Your task to perform on an android device: View the mountup full motion tv wall mount swivel tv holder for 26-65" tv
Image 0: 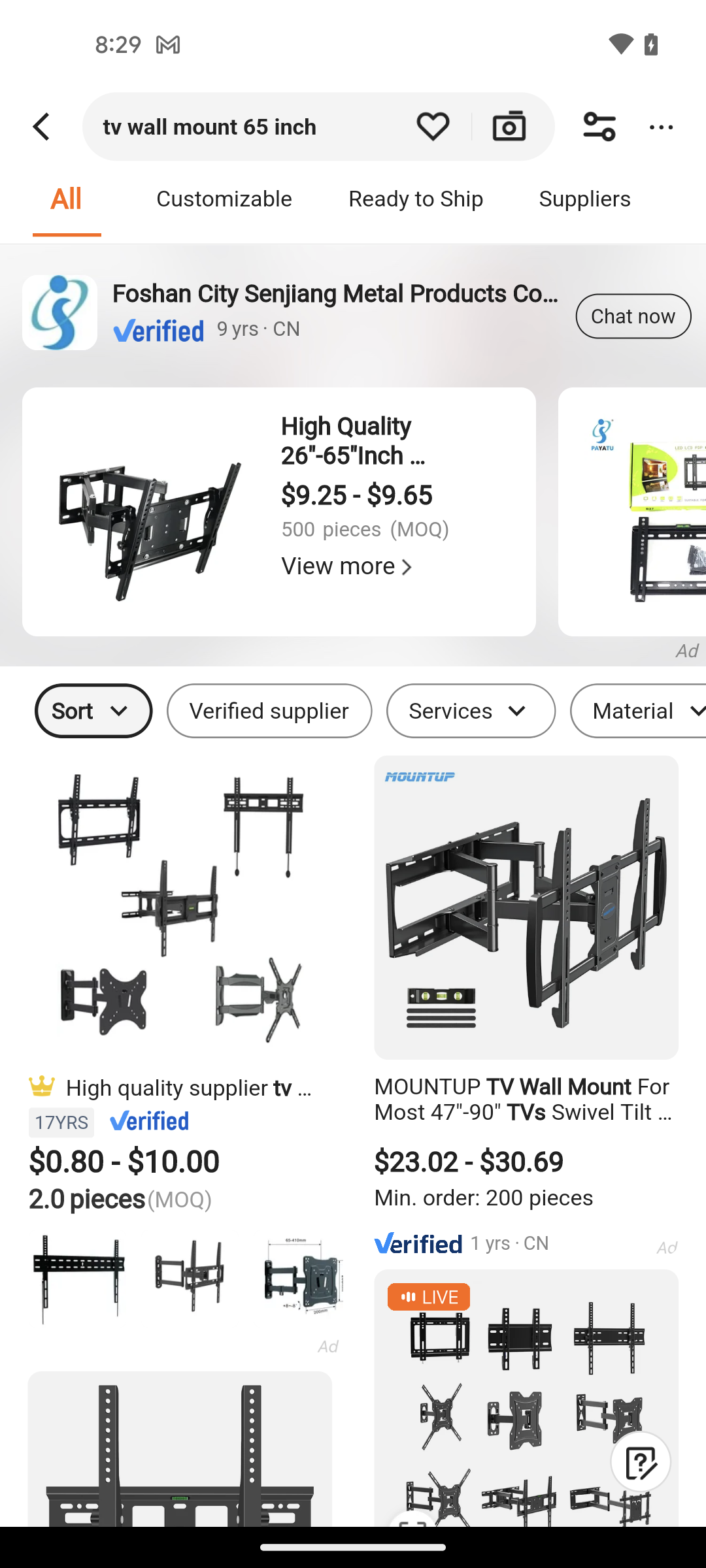
Swipe up to view the mountup full motion tv wall mount swivel tv holder for 26-65" tv
Step 0: scroll down
Image 1: 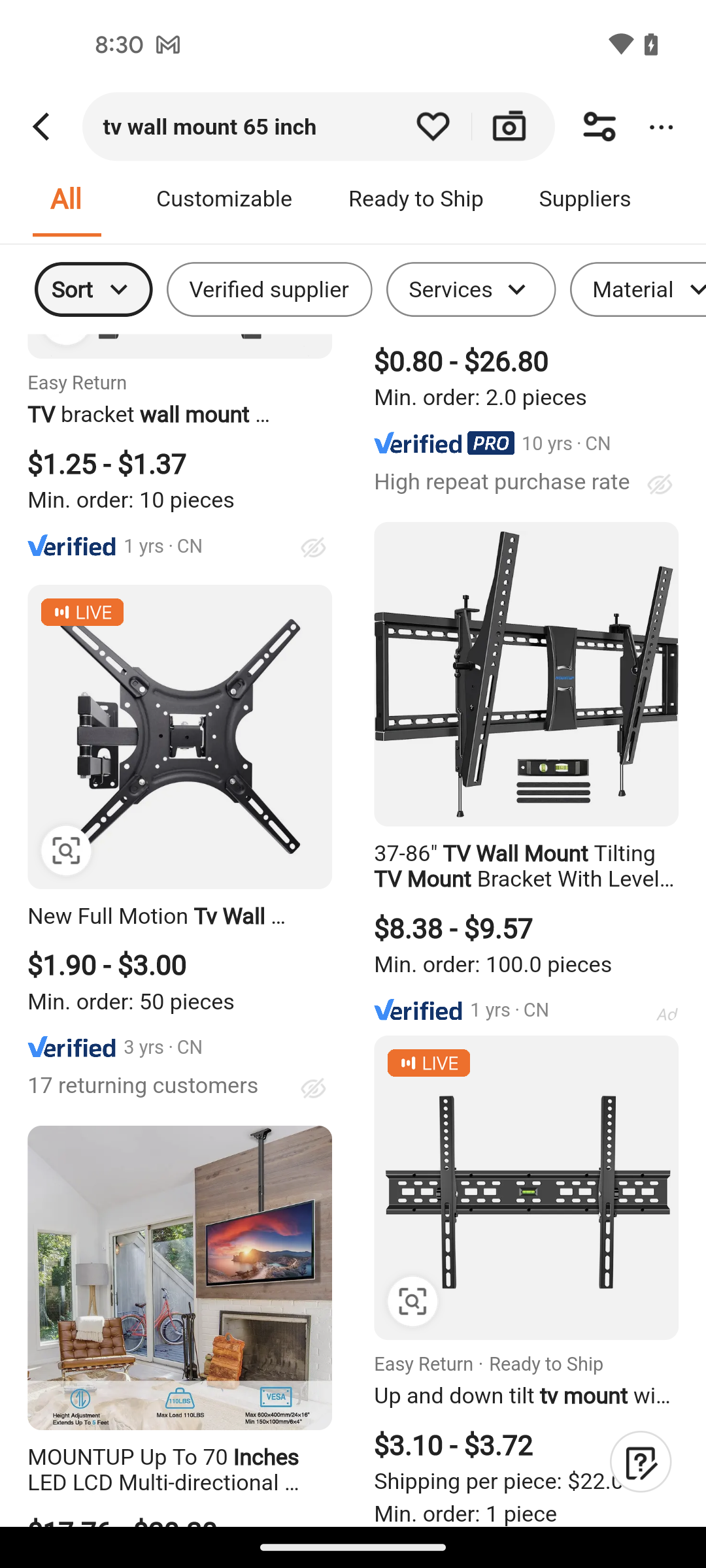
Swipe up to view the mountup full motion tv wall mount swivel tv holder for 26-65" tv
Step 1: scroll down
Image 2: 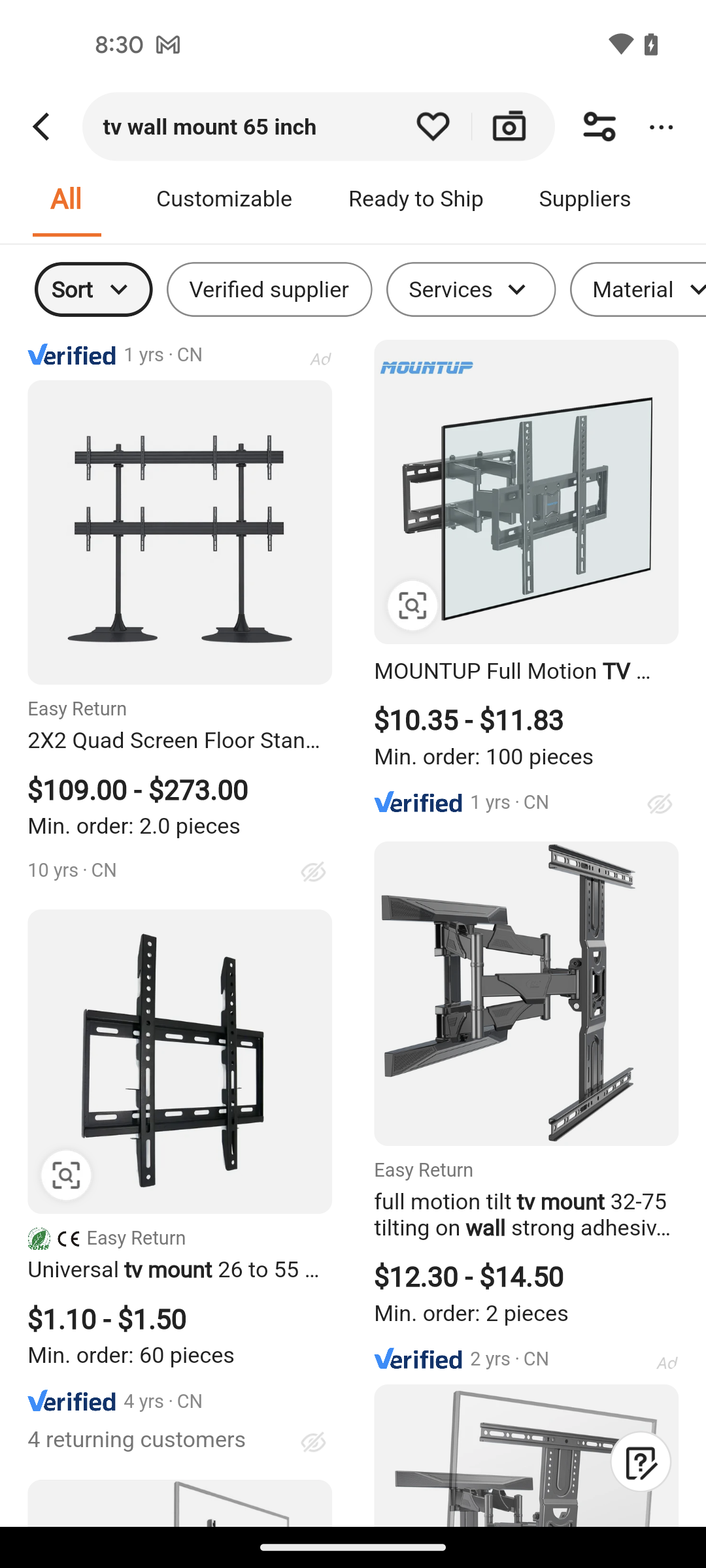
Tap on the mountup full motion tv wall mount swivel tv holder for 26-65" tv
Step 2: click (353, 763)